Your task to perform on an android device: Go to the Amazon app and search for Milton Duo Dlx 1000 
Image 0: 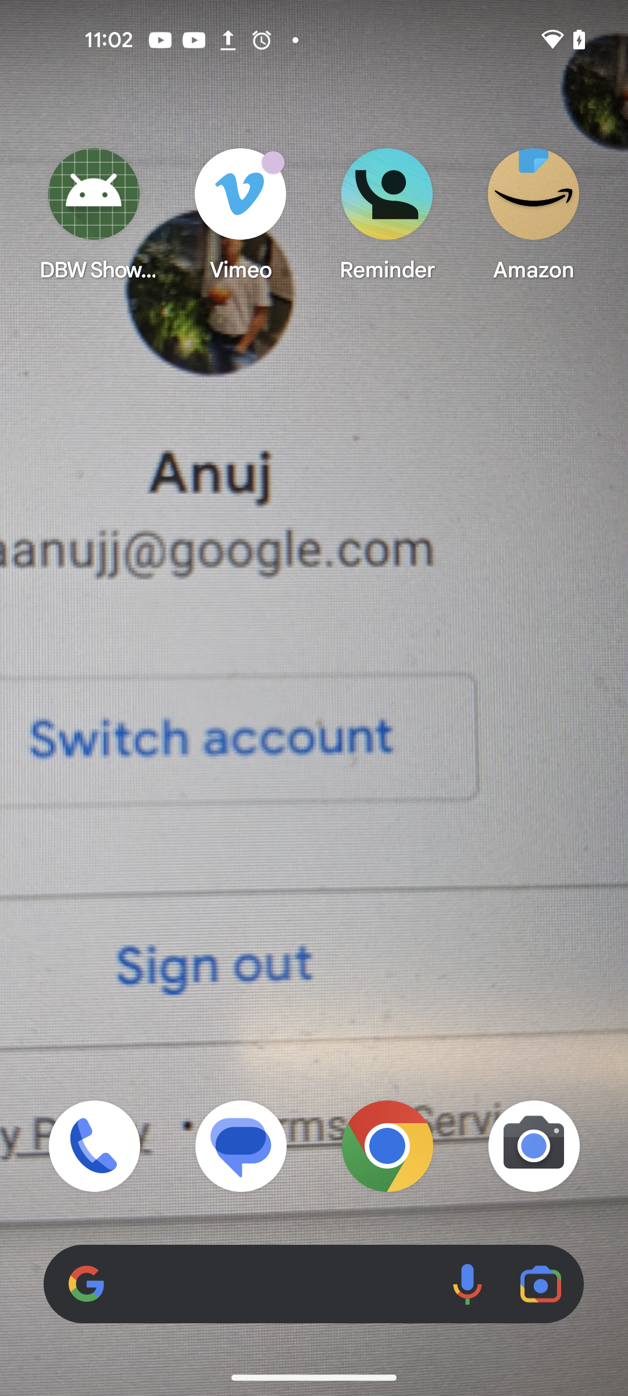
open Amazon app
Step 0: open app "Amazon"
Image 1: 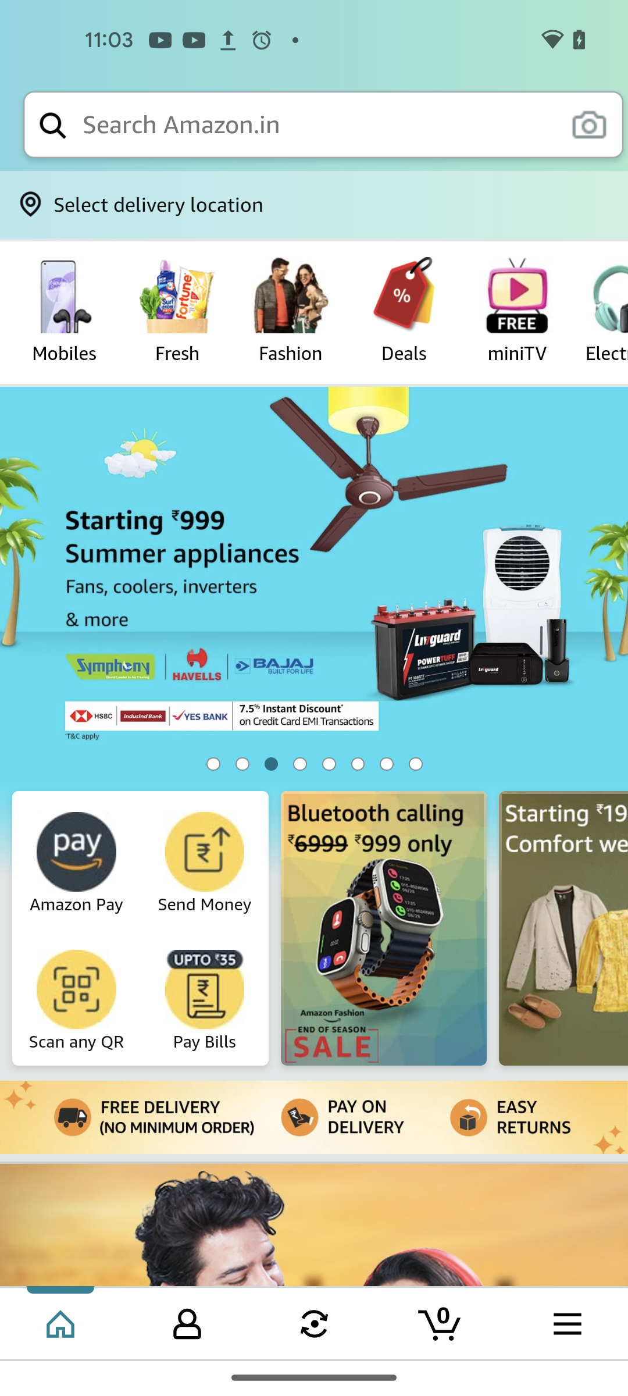
click on the search bar at the top of the screen 
Step 1: click (319, 124)
Image 2: 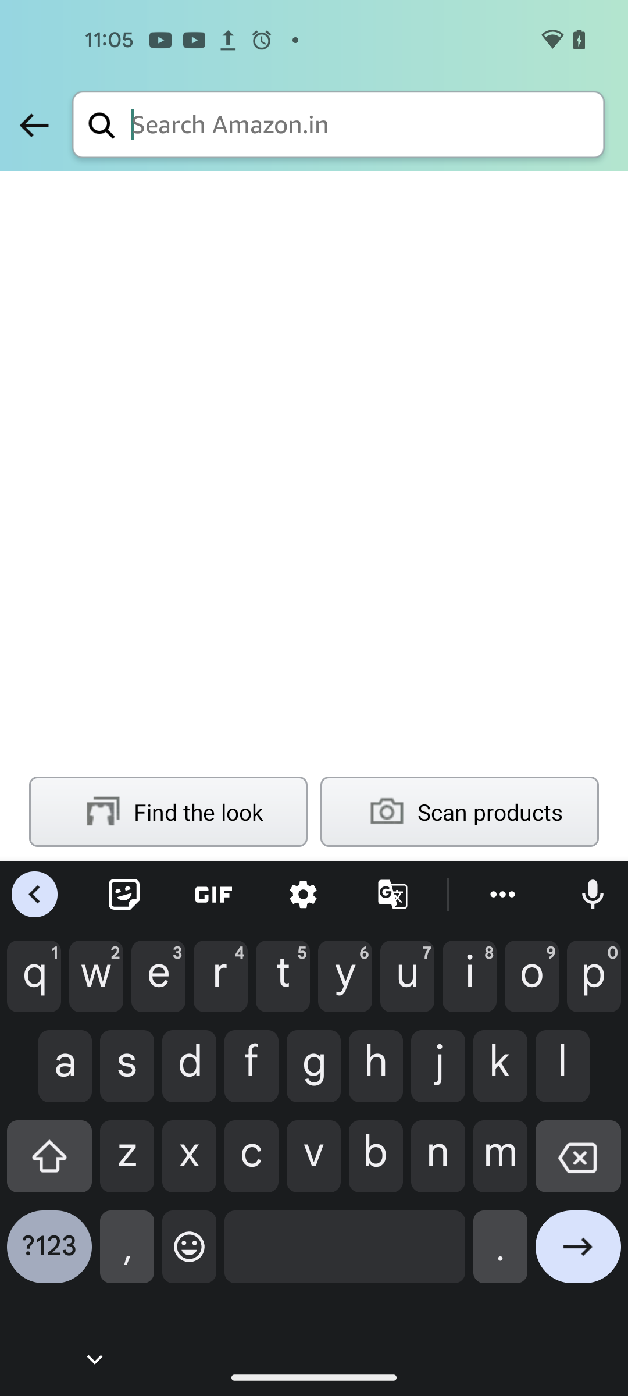
Search Milton Duo Dlx 1000 
Step 2: type "Milton Duo Dlx 1000 "
Image 3: 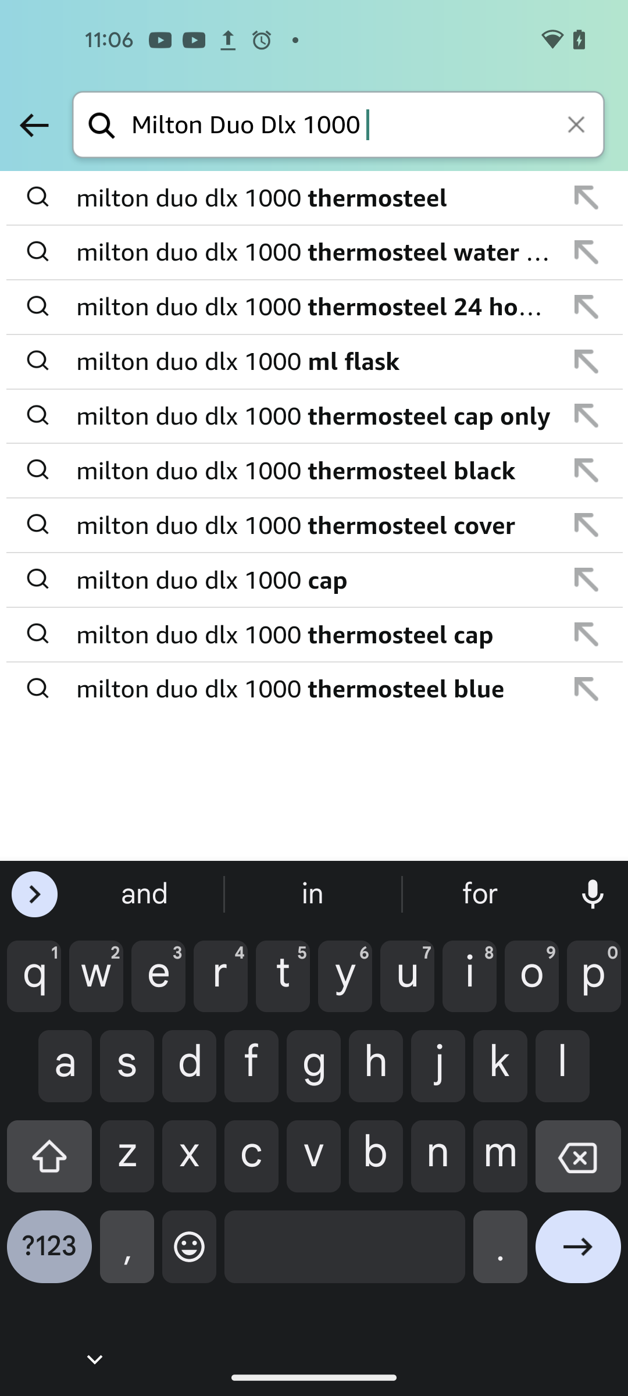
Click on the first result 
Step 3: click (315, 198)